Your task to perform on an android device:  I want to ON the Show week number setting of calendar General Setting
Image 0: 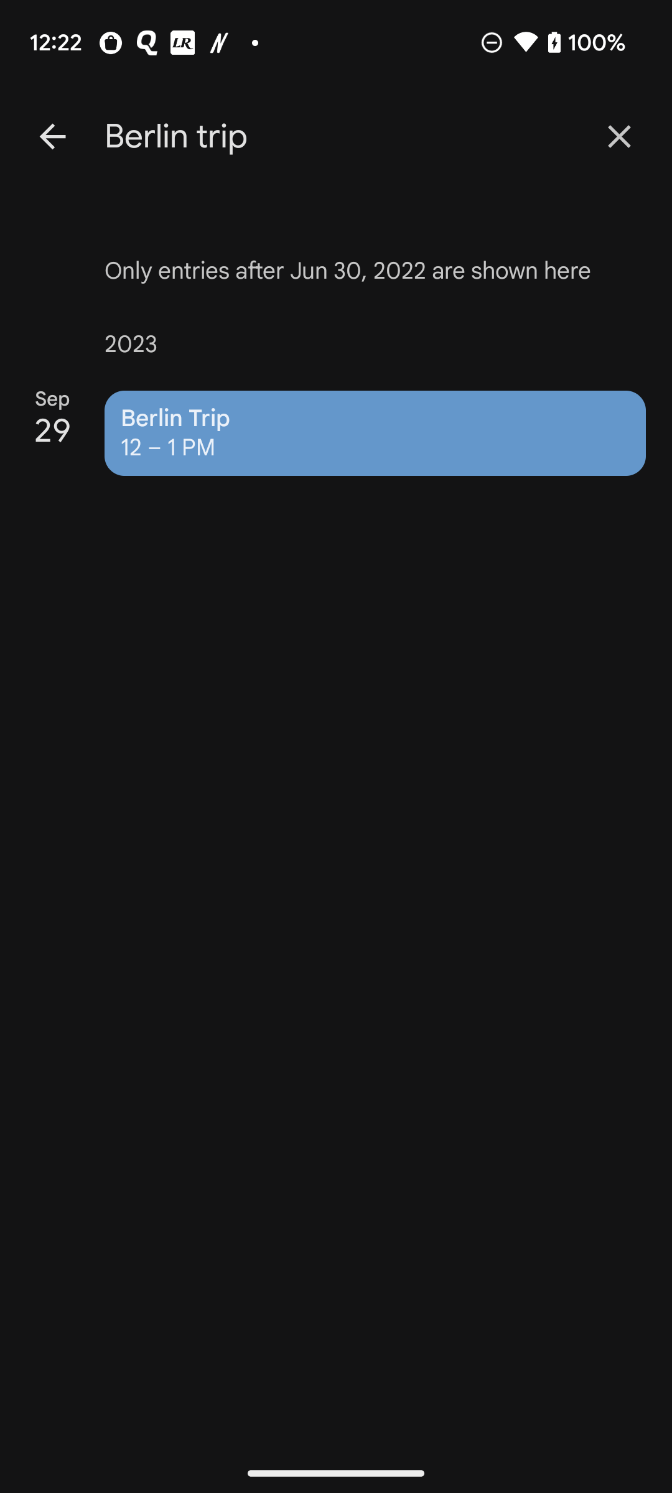
Go back to the screen
Step 0: press back button
Image 1: 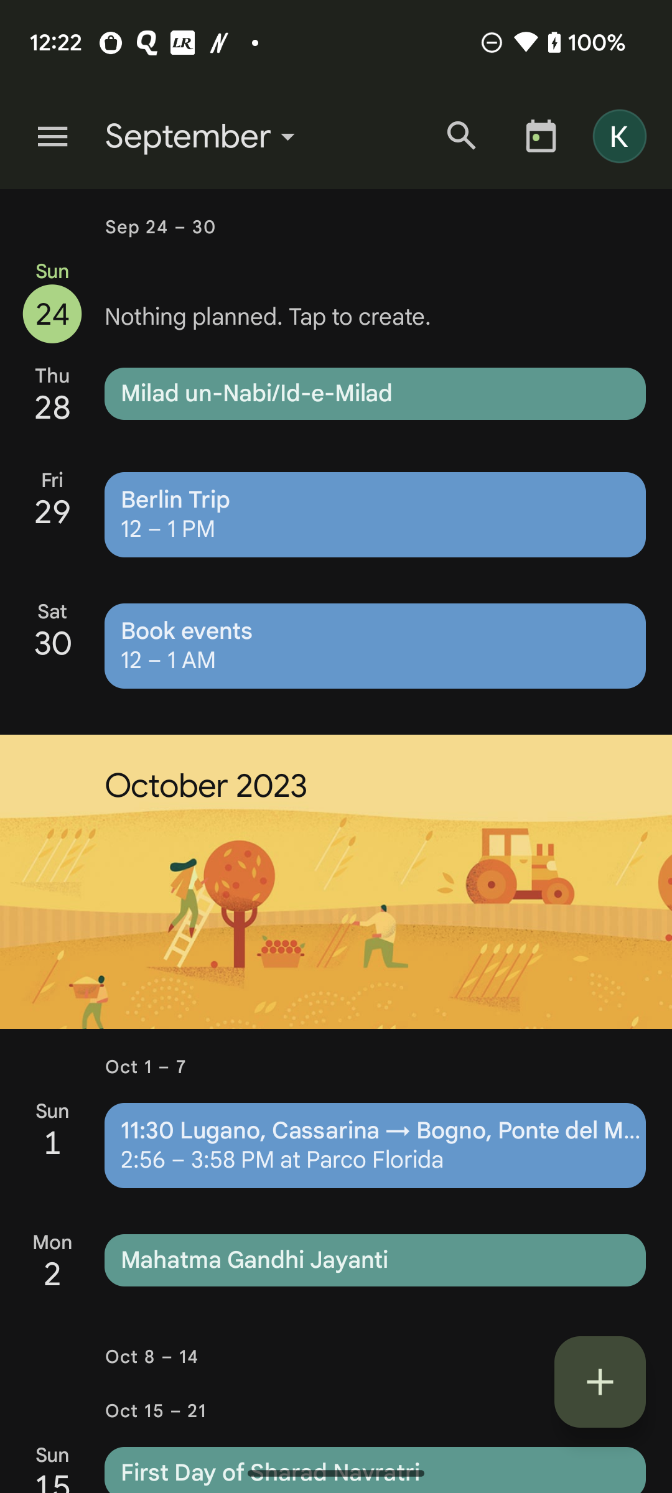
Click on the three lines at top left of the screen
Step 1: click (52, 136)
Image 2: 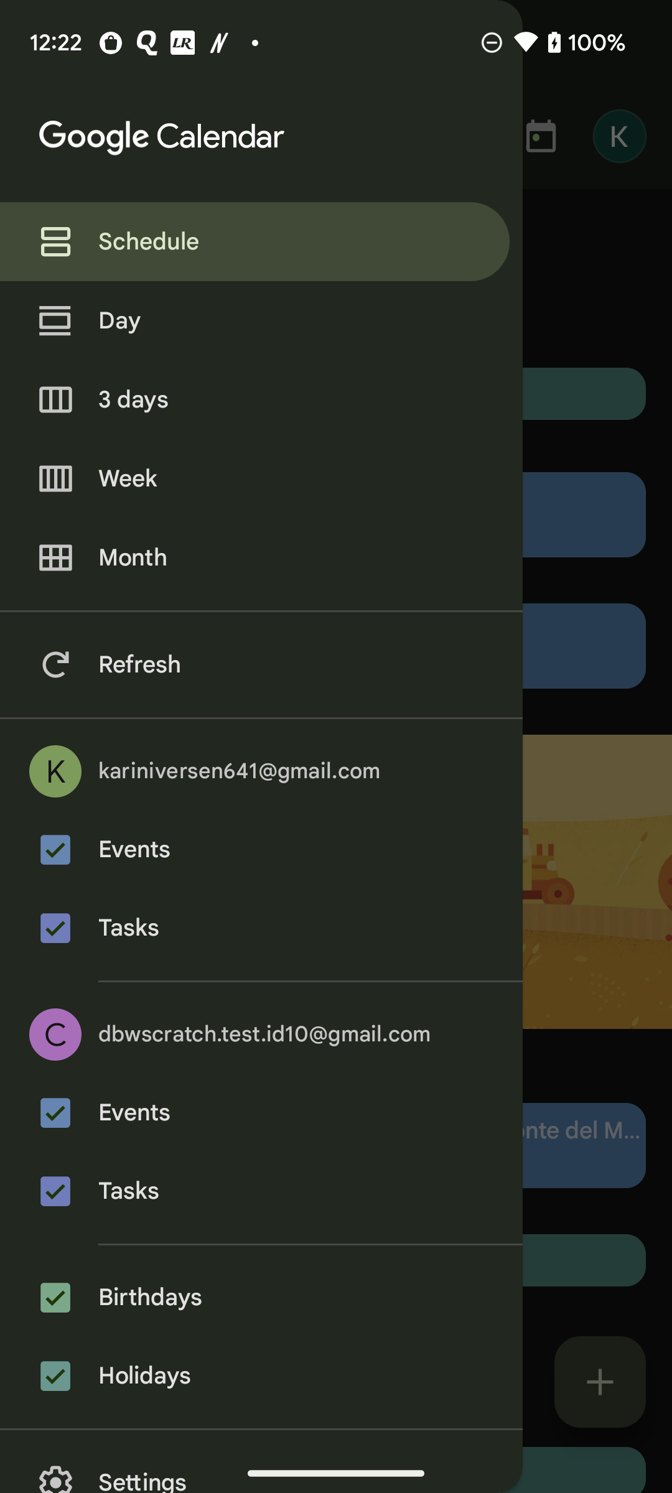
Click on the settings icon option
Step 2: click (375, 1470)
Image 3: 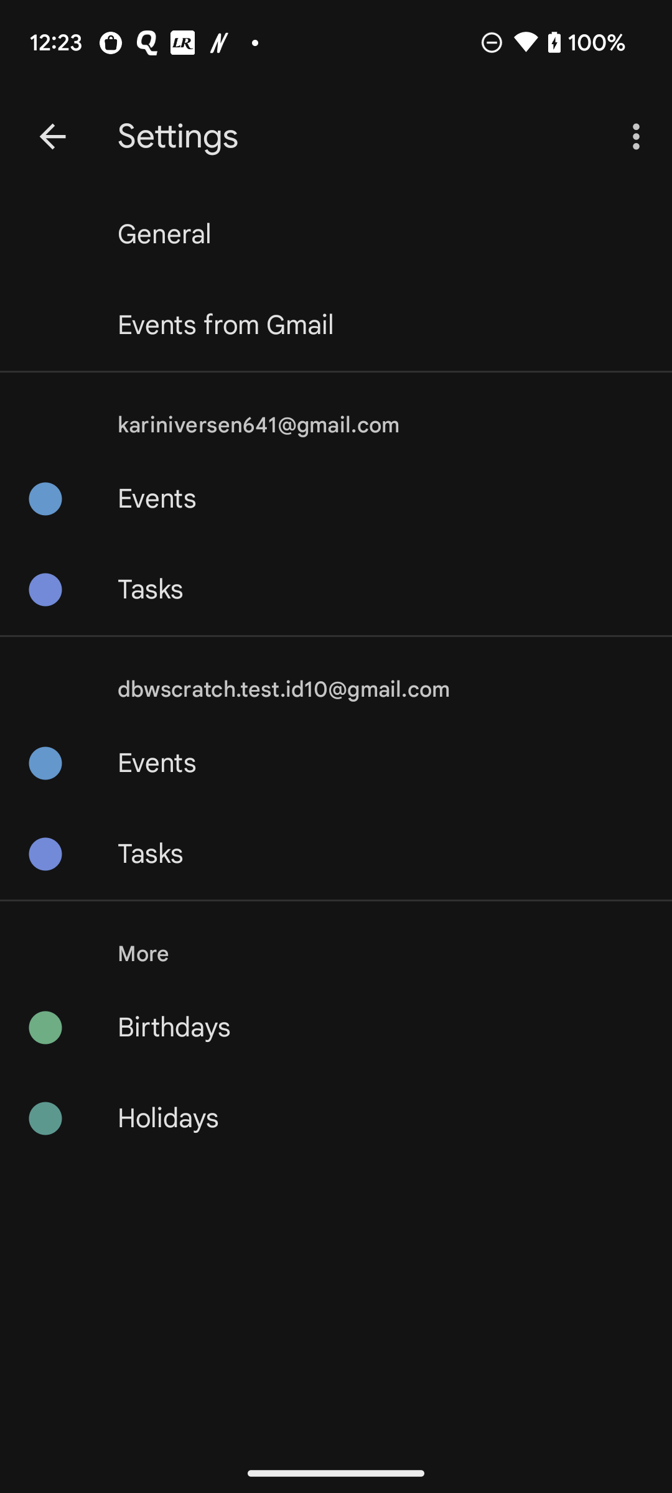
Click on the General option 
Step 3: click (164, 234)
Image 4: 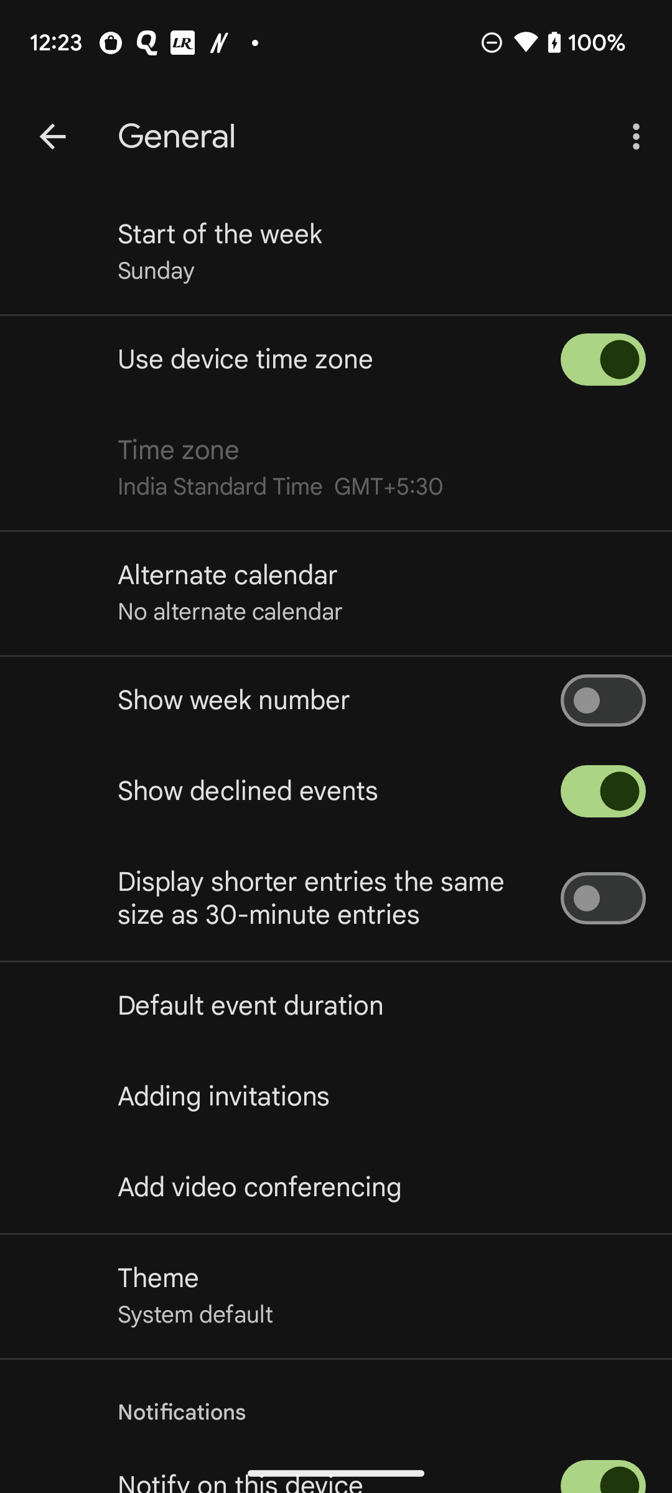
Click on the toggle of show week number to On the setting 
Step 4: click (603, 700)